Your task to perform on an android device: Since there is already a sofa set in my living area, I require a one-seater recliner. Compare the prices of one-seater recliners in the Homecentre app.
Image 0: 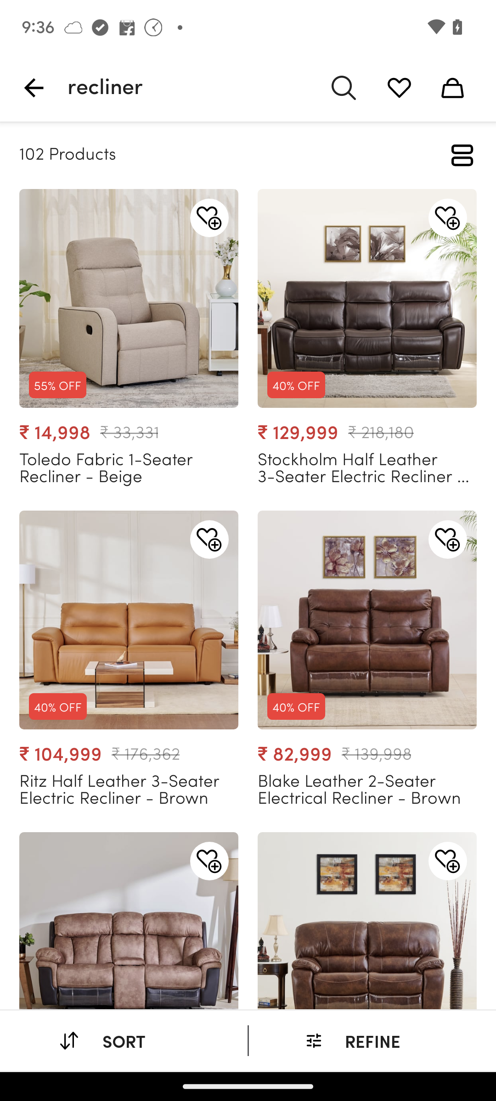
Click on the REFINE button.
Step 0: click (372, 1040)
Image 1: 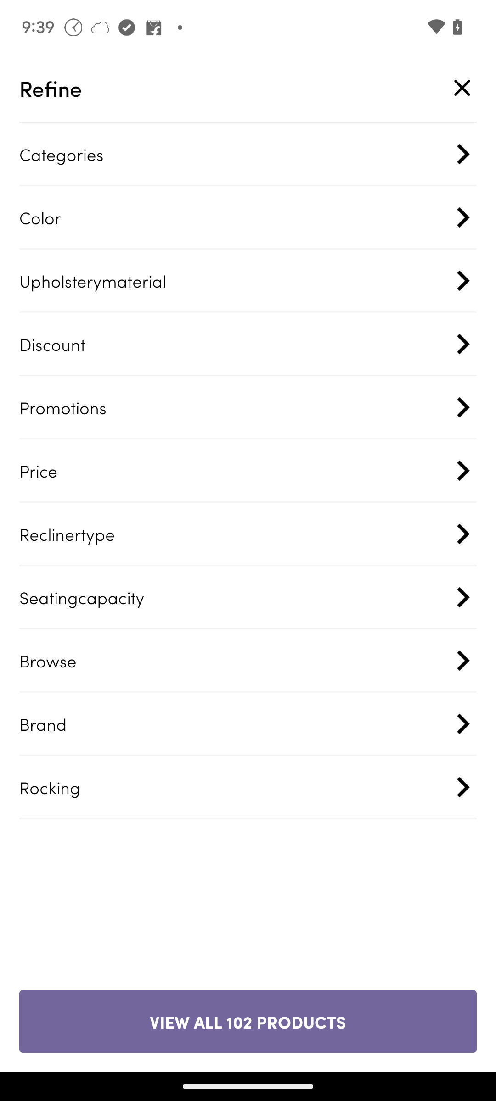
Click on the seating capacity option.
Step 1: click (233, 597)
Image 2: 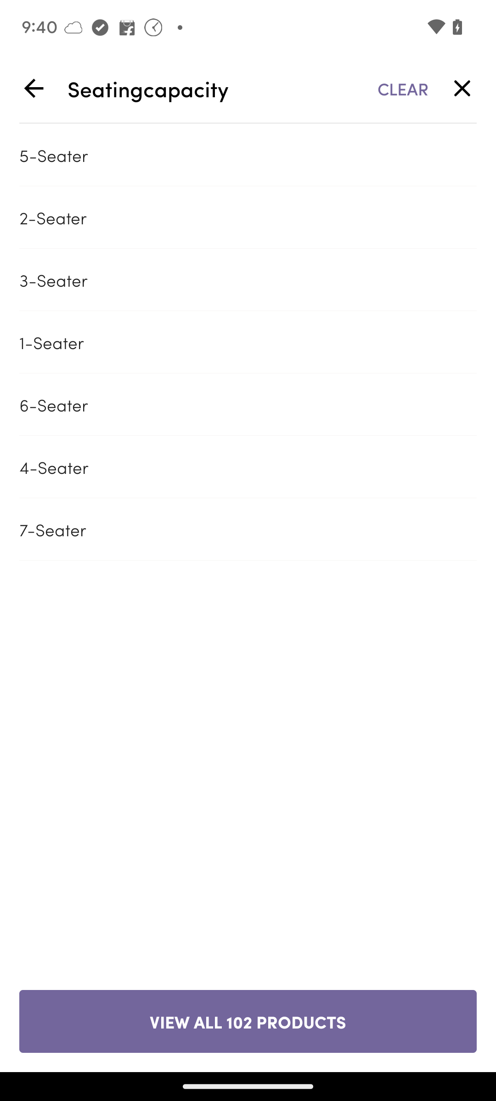
Select the 1-Seater option.
Step 2: click (230, 342)
Image 3: 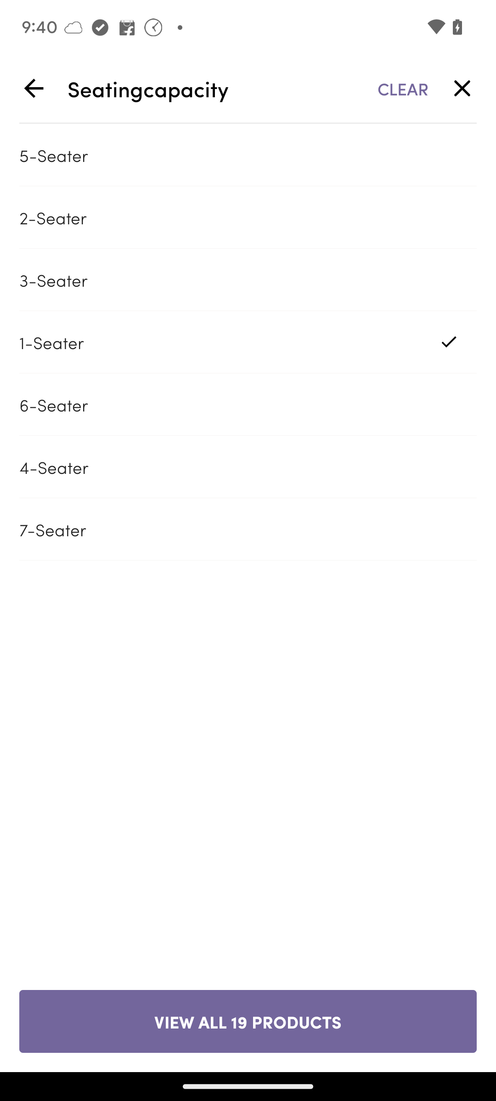
Click on the view button.
Step 3: click (248, 1021)